Your task to perform on an android device: I'm waiting for her reply to my message, and I want to view the message she sent to me, so view the message sent by my friend Natalie Larson to me in the Messenger app.
Image 1: 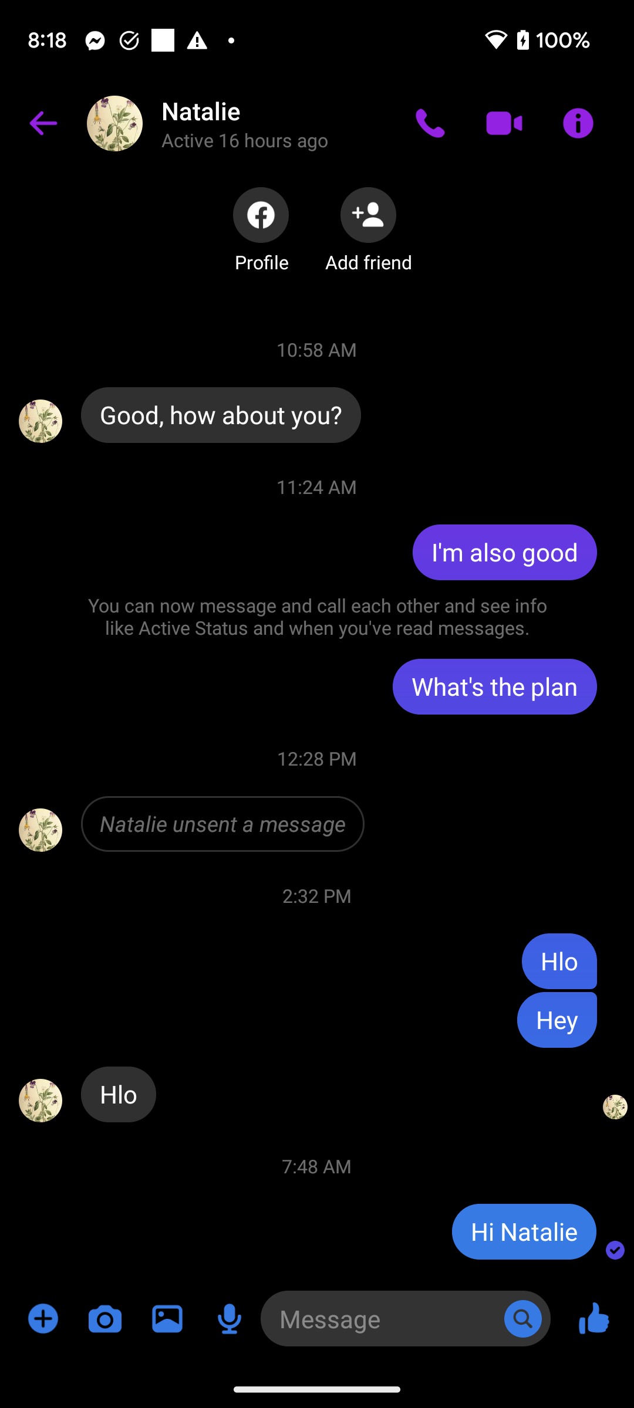
Go back to the previous page.
Step 1: press back button
Image 2: 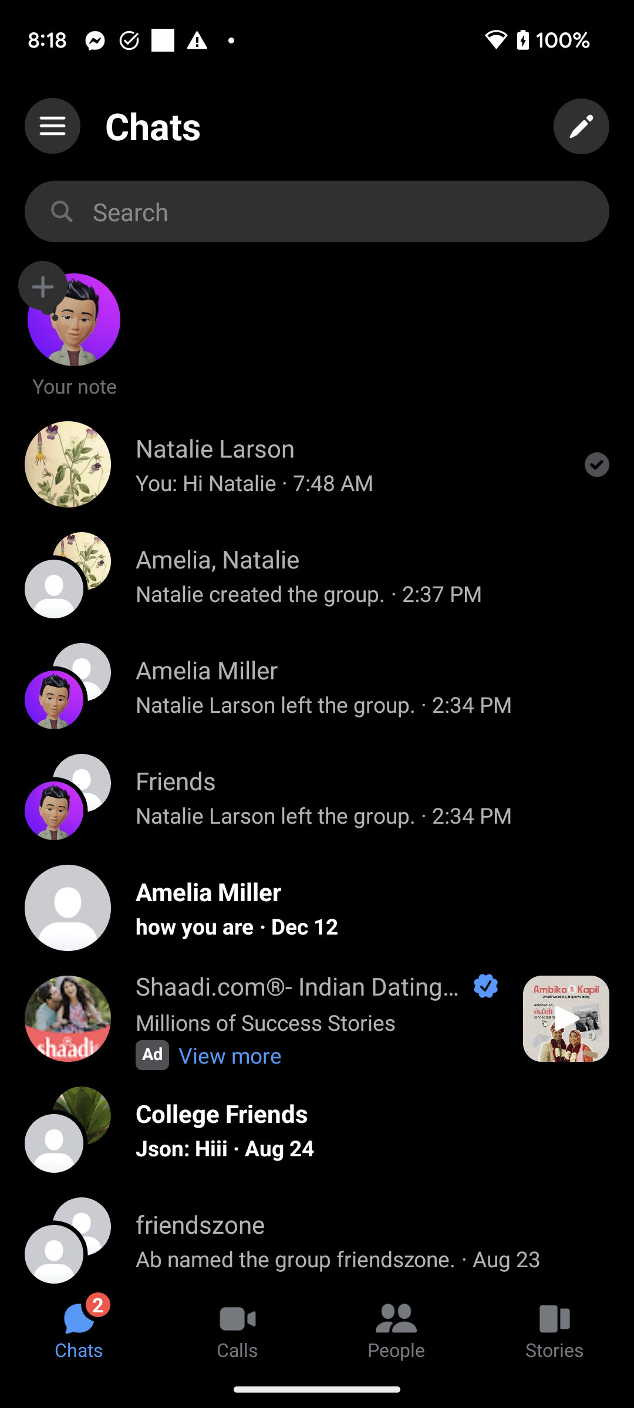
Go back to the previous page.
Step 2: wait
Image 3: 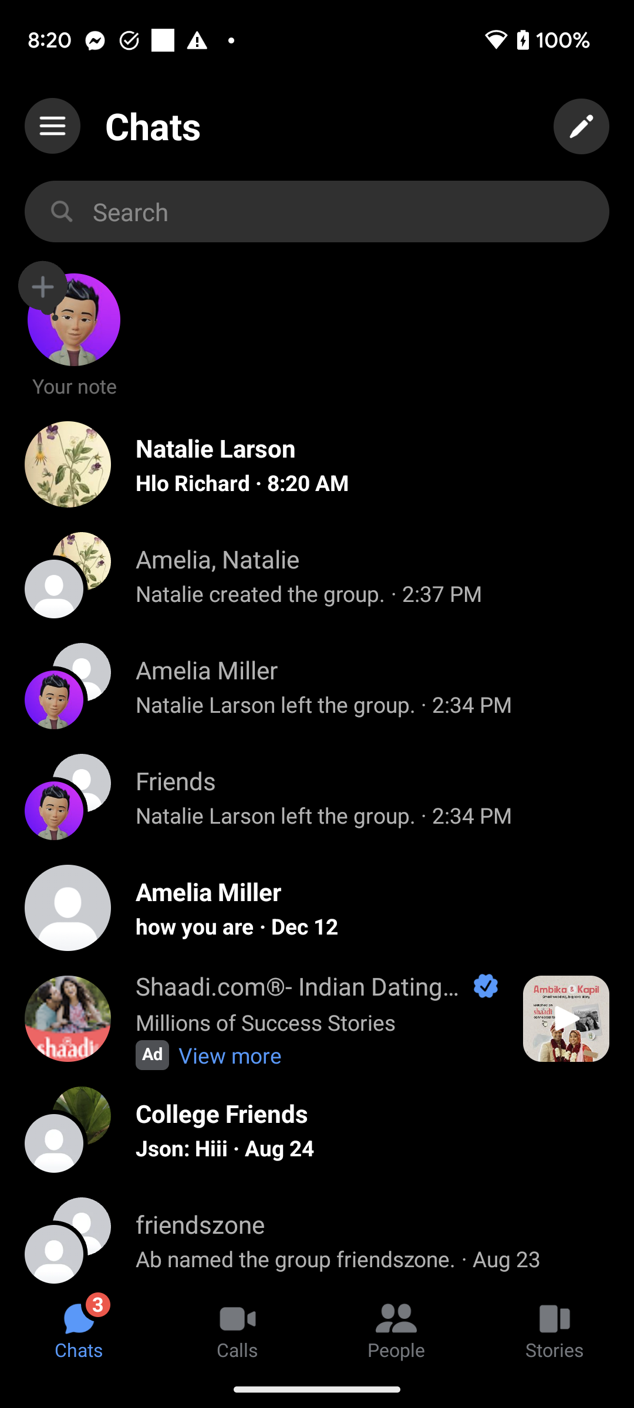
Click on the Natalie Larson chat to view the message sent by her.
Step 3: click (372, 448)